Your task to perform on an android device: Open Sound Recorder Plus app , Share Our voice recording to dbwscratch.test.id1@gmail.com
Image 1: 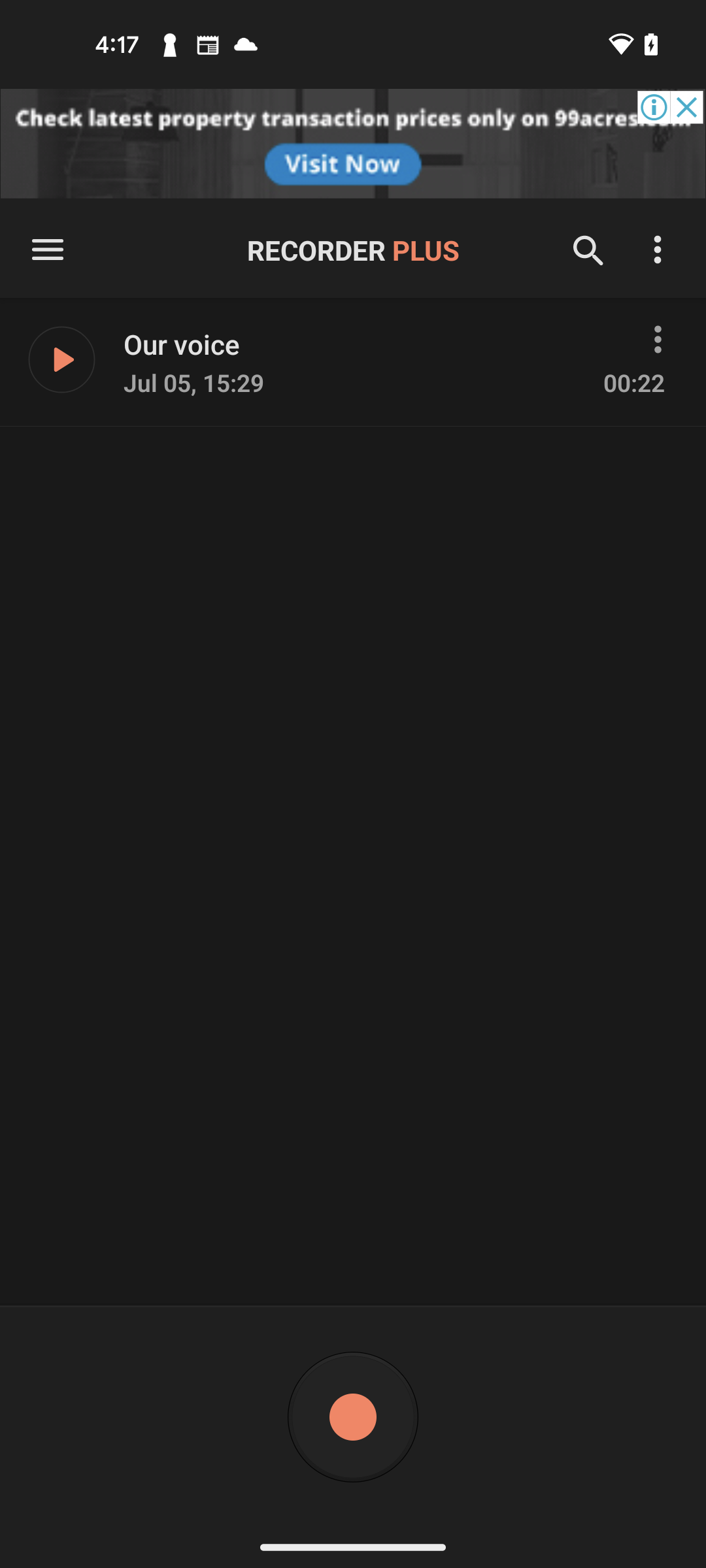
Click on the three dots in front of Our voice
Step 1: click (657, 339)
Image 3: 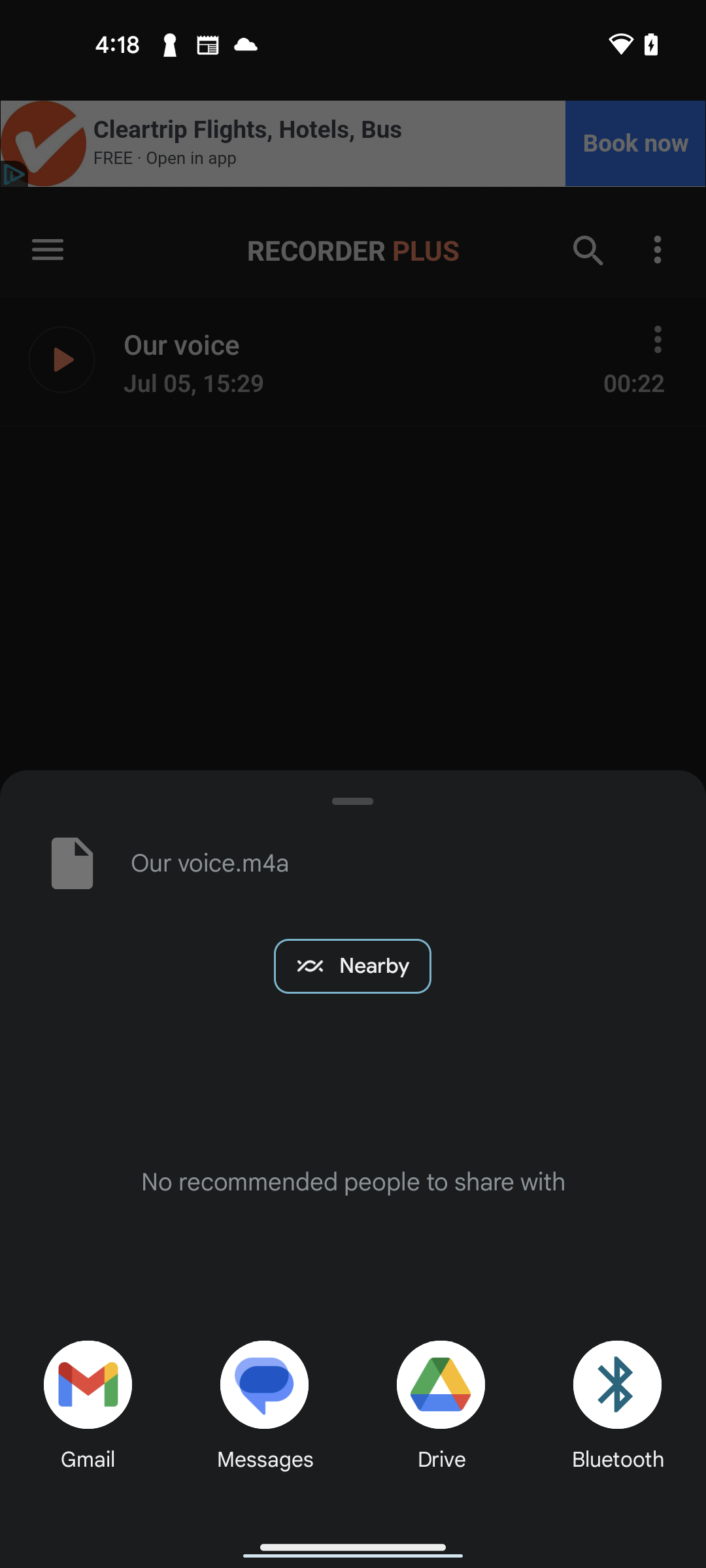
Click on the Gmail icon
Step 3: click (87, 1384)
Image 4: 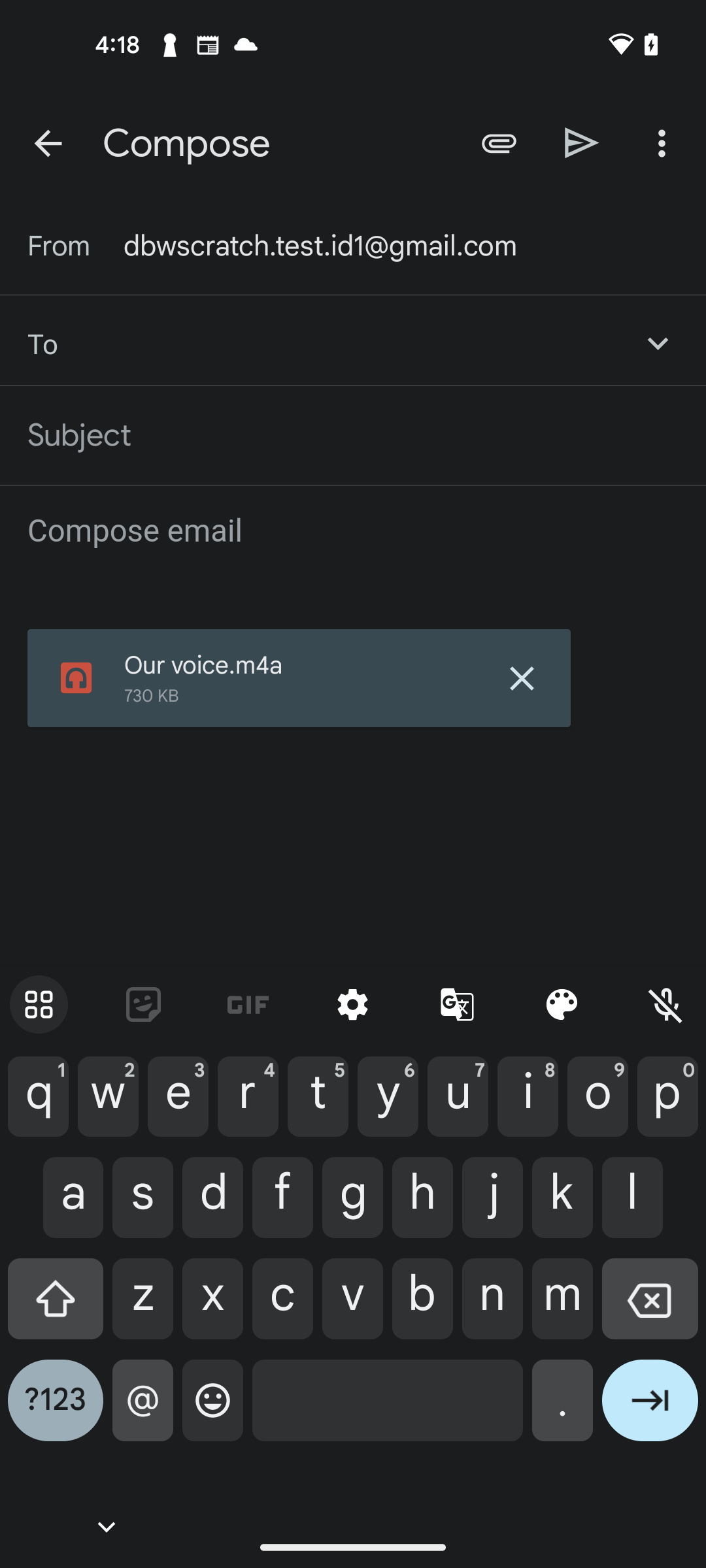
type dbwscratch.test.id1@gmail.com
Step 4: type "dbwscratch.test.id1@gmail.com"
Image 5: 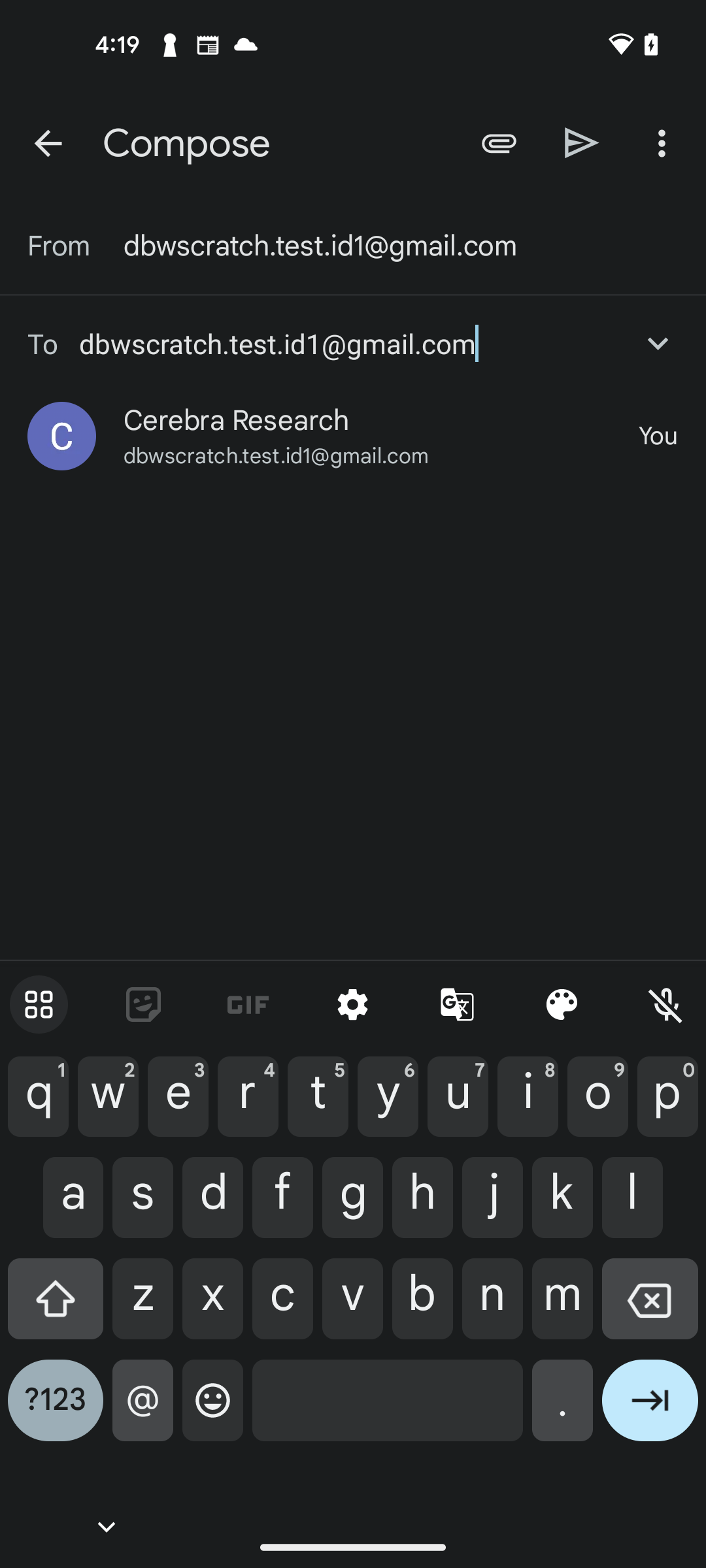
Click on the Send icon at the top of the screen
Step 5: click (582, 142)